Your task to perform on an android device: add the Fabbmate shoes to the wishlist in the flipkart app .
Image 0: 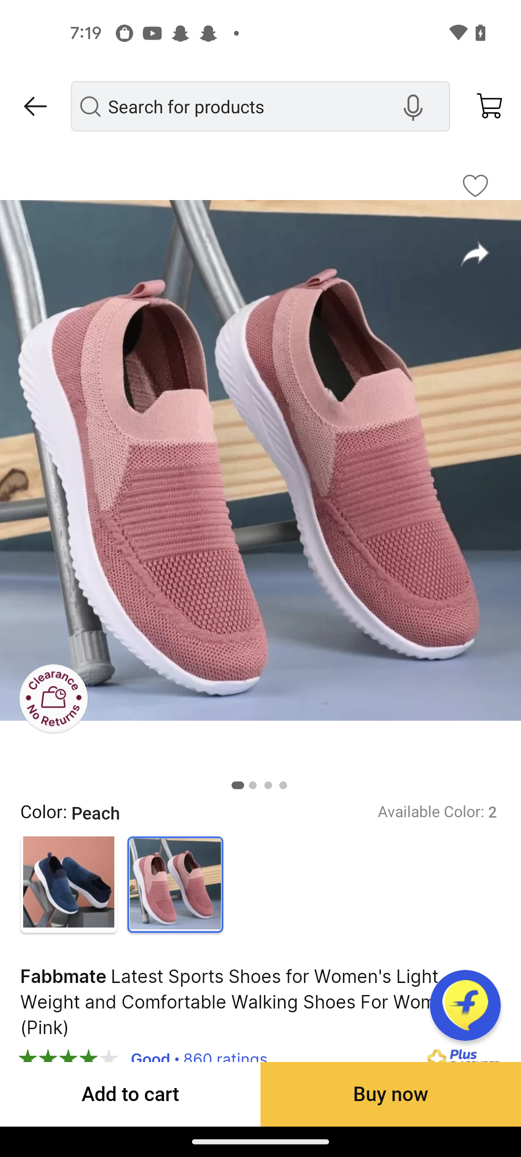
Click on the Add to cart button 
Step 0: click (130, 1094)
Image 1: 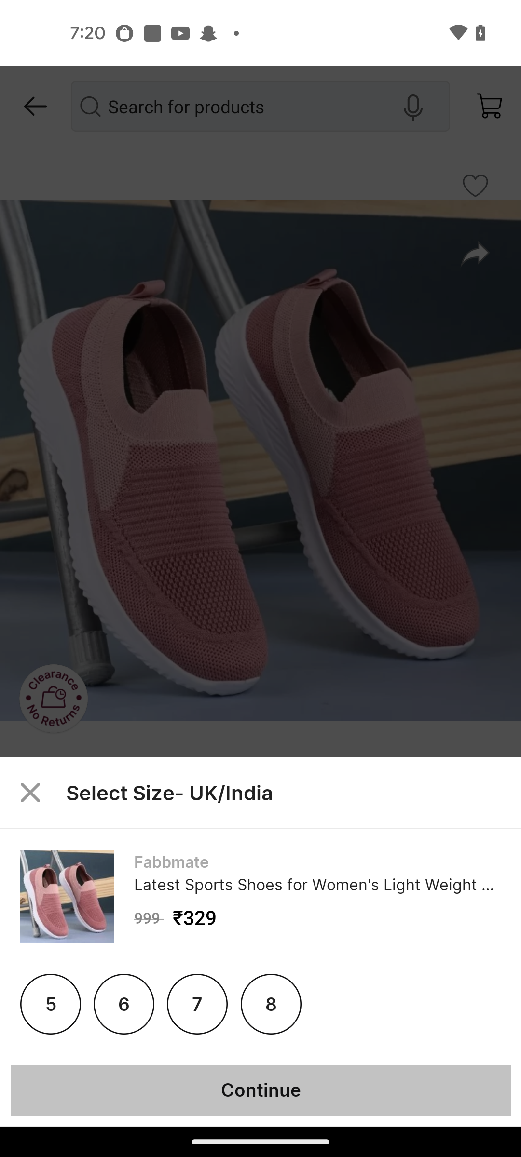
Click on the size 8
Step 1: click (271, 1004)
Image 2: 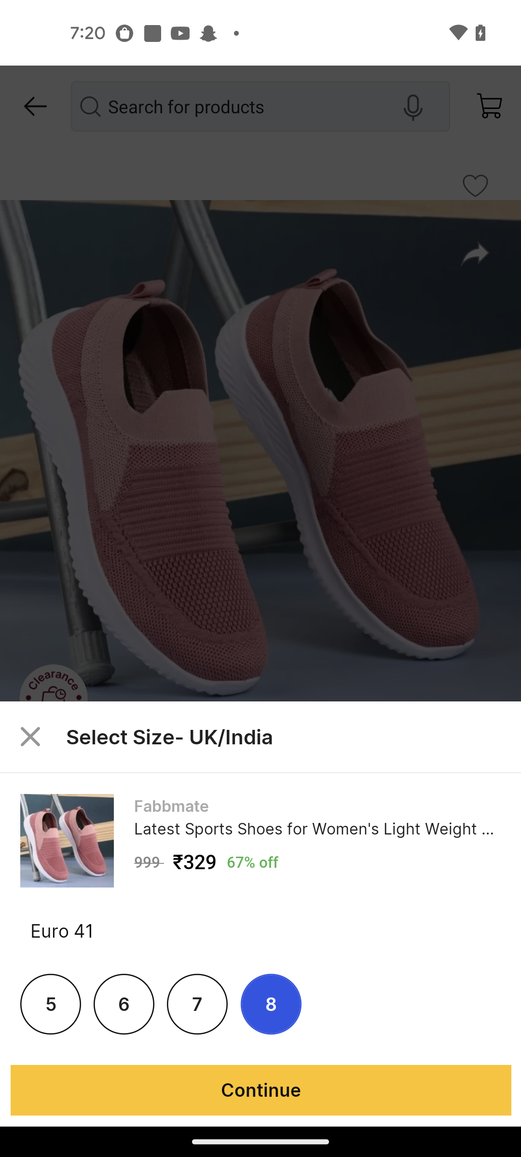
Click on the continue button 
Step 2: click (261, 1090)